Your task to perform on an android device: Since the audio quality is not so clear so I want to increase the bitrate to 320 kbps
Image 0: 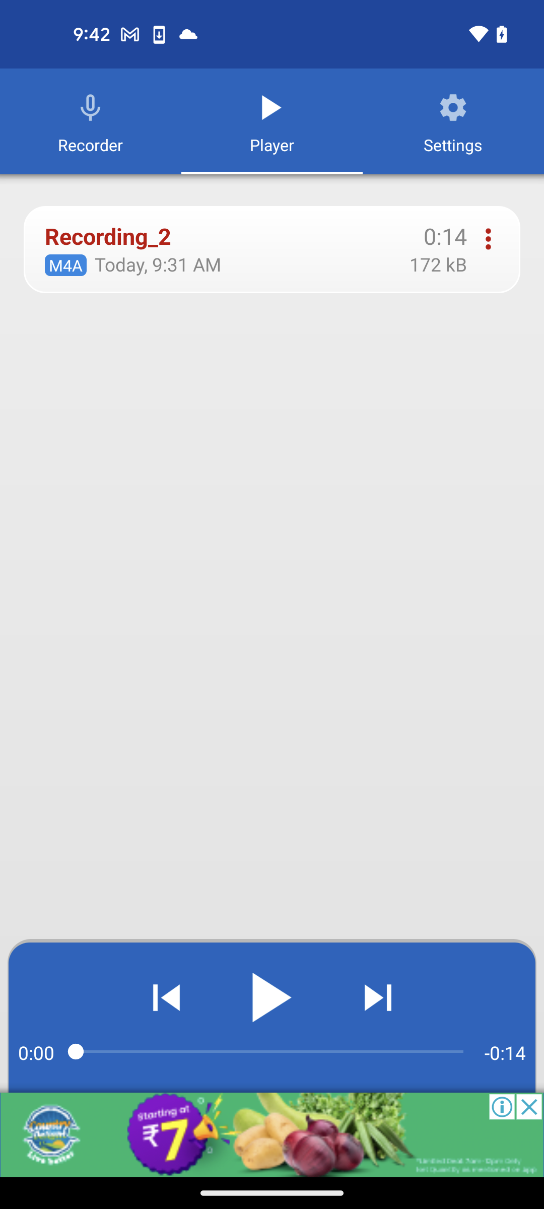
click on the Settings option
Step 0: click (453, 115)
Image 2: 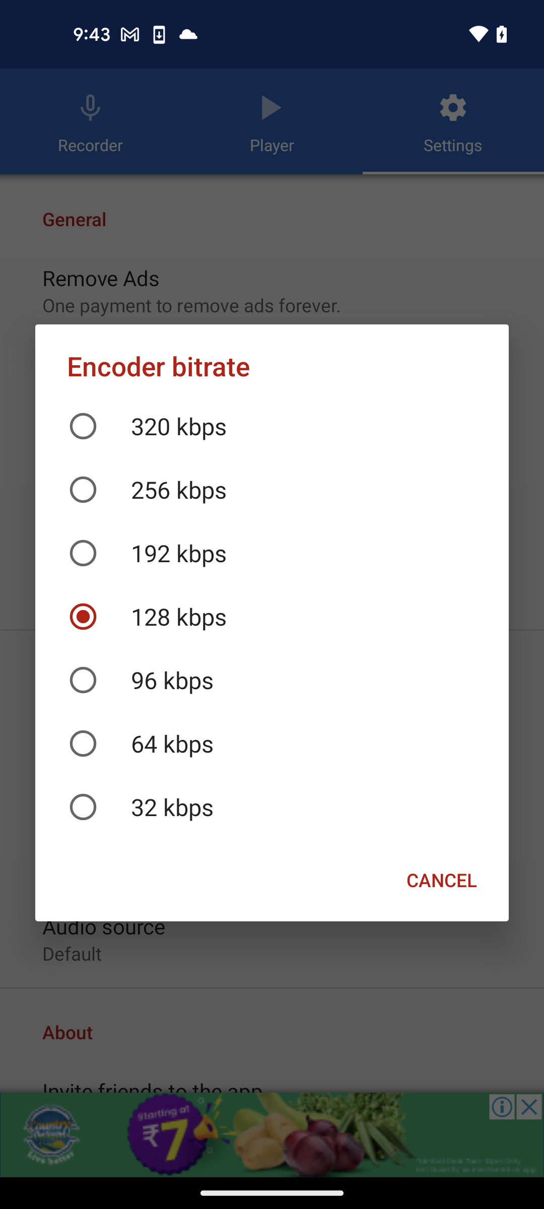
select 320 kbps option
Step 2: click (272, 426)